Your task to perform on an android device: Share the file named "pink flower" to dbwscratch.test.id6@gmail.com.
Image 0: 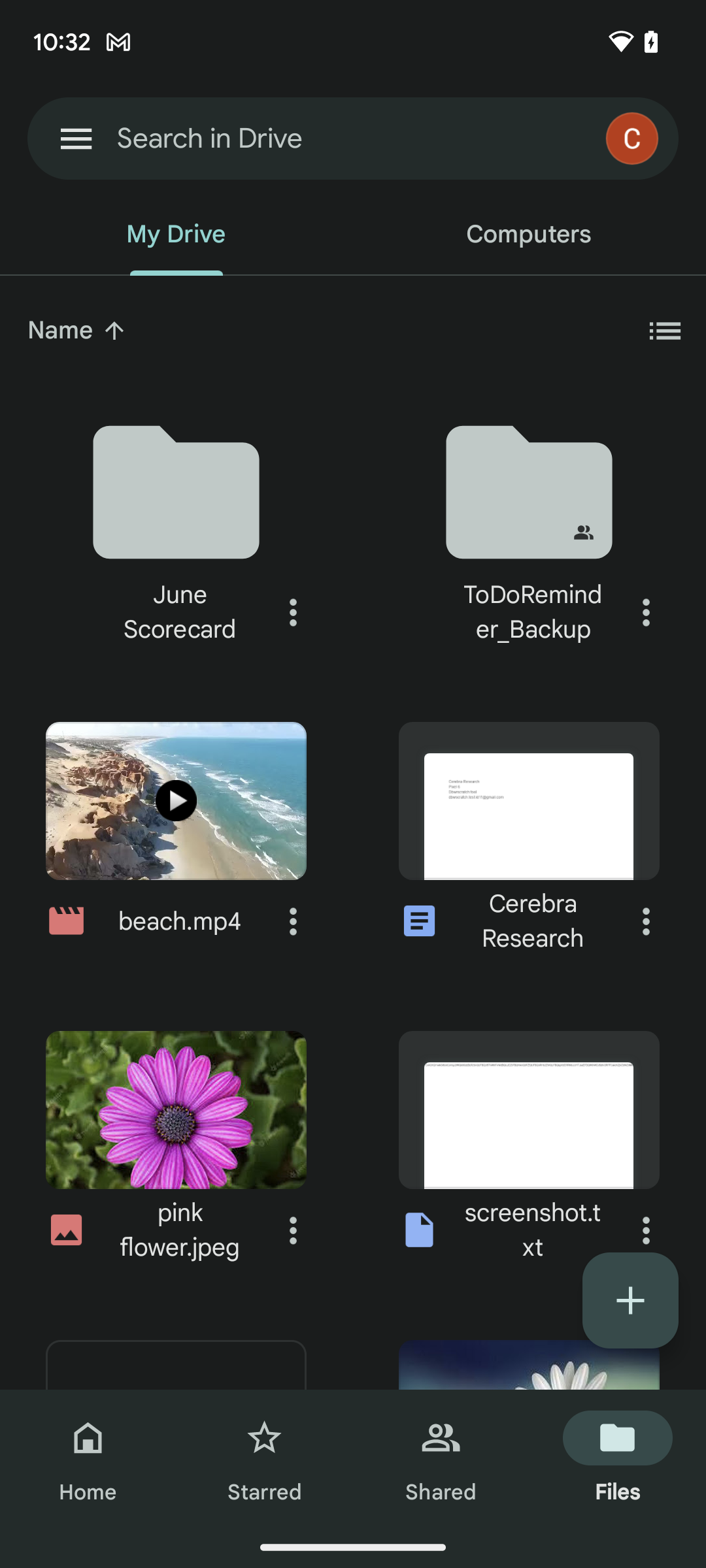
Click on the three dots next to the file name pink flower
Step 0: click (293, 1230)
Image 1: 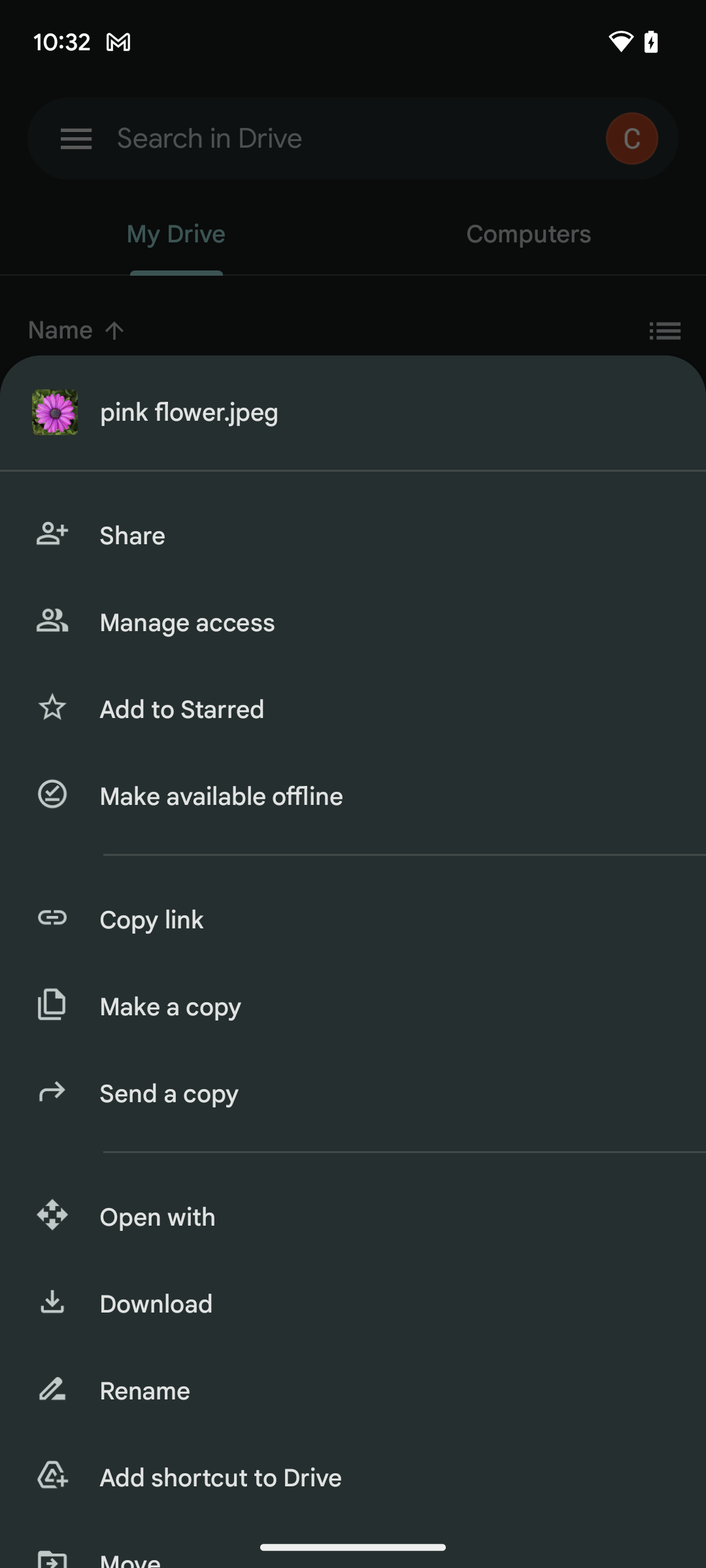
Click on the share option in the drawer.
Step 1: click (382, 536)
Image 2: 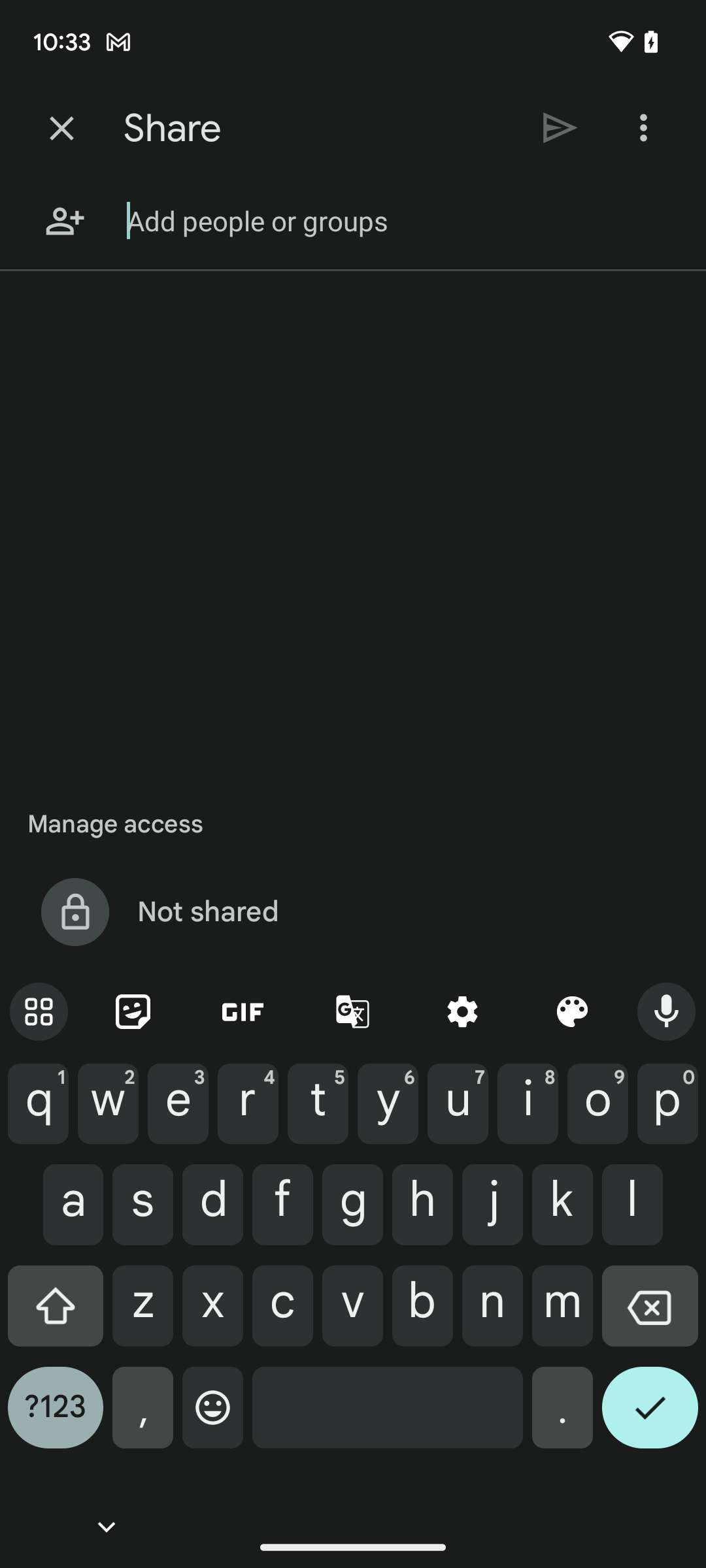
Enter the email id "dbwscratch.test.id6@gmail.com"
Step 2: type "dbwscratch.test.id6@gmail.com"
Image 3: 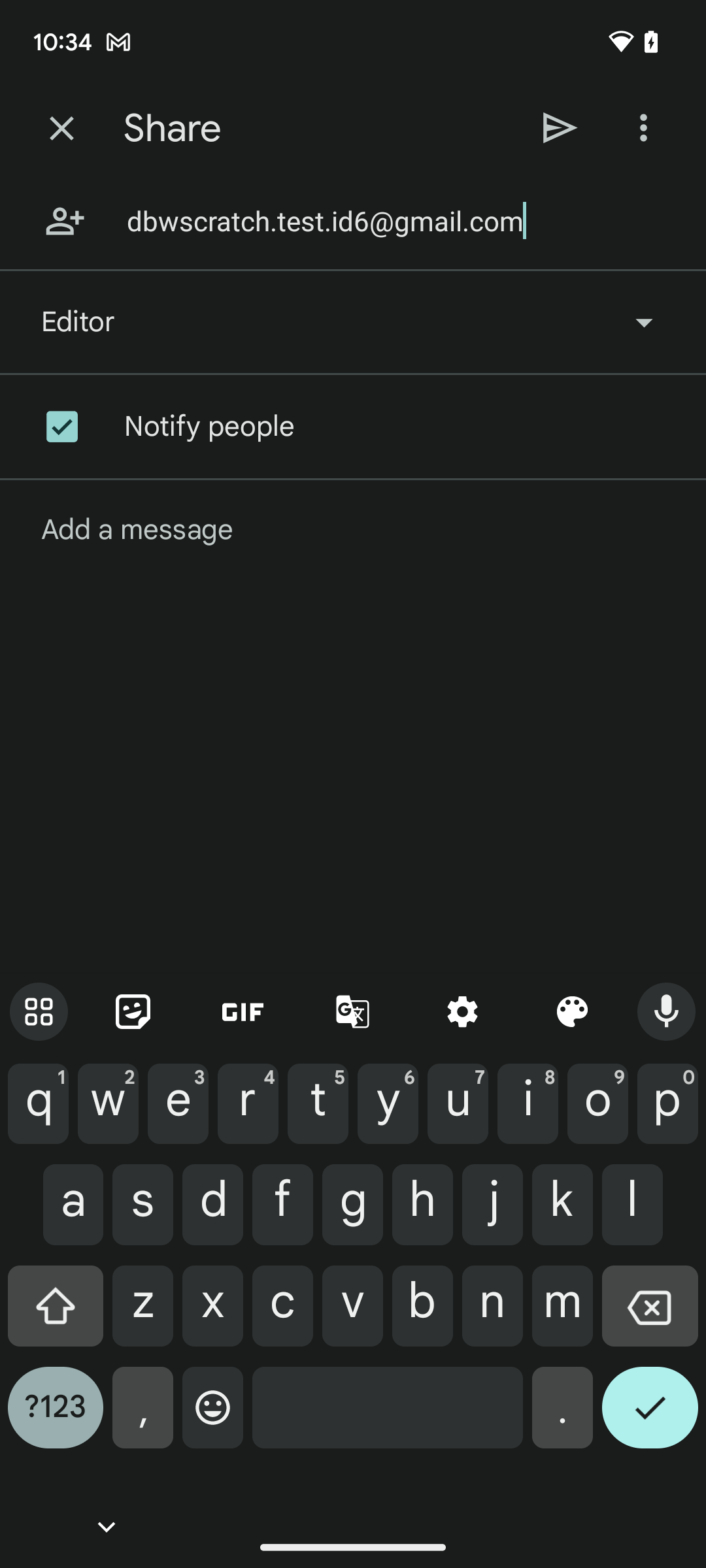
Click on the tick icon on the keyboard
Step 3: click (650, 1418)
Image 4: 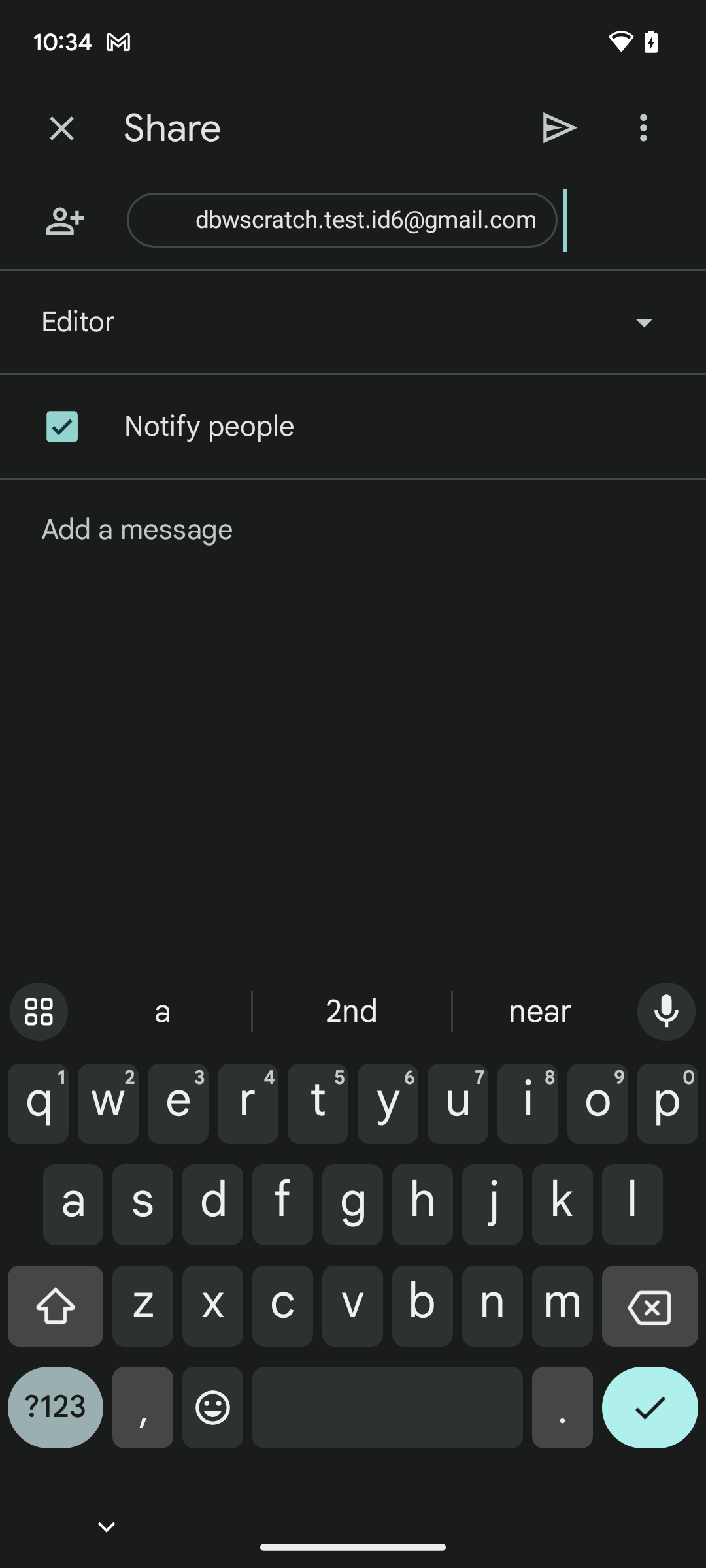
Click on the send icon at the top of the screen
Step 4: click (560, 128)
Image 5: 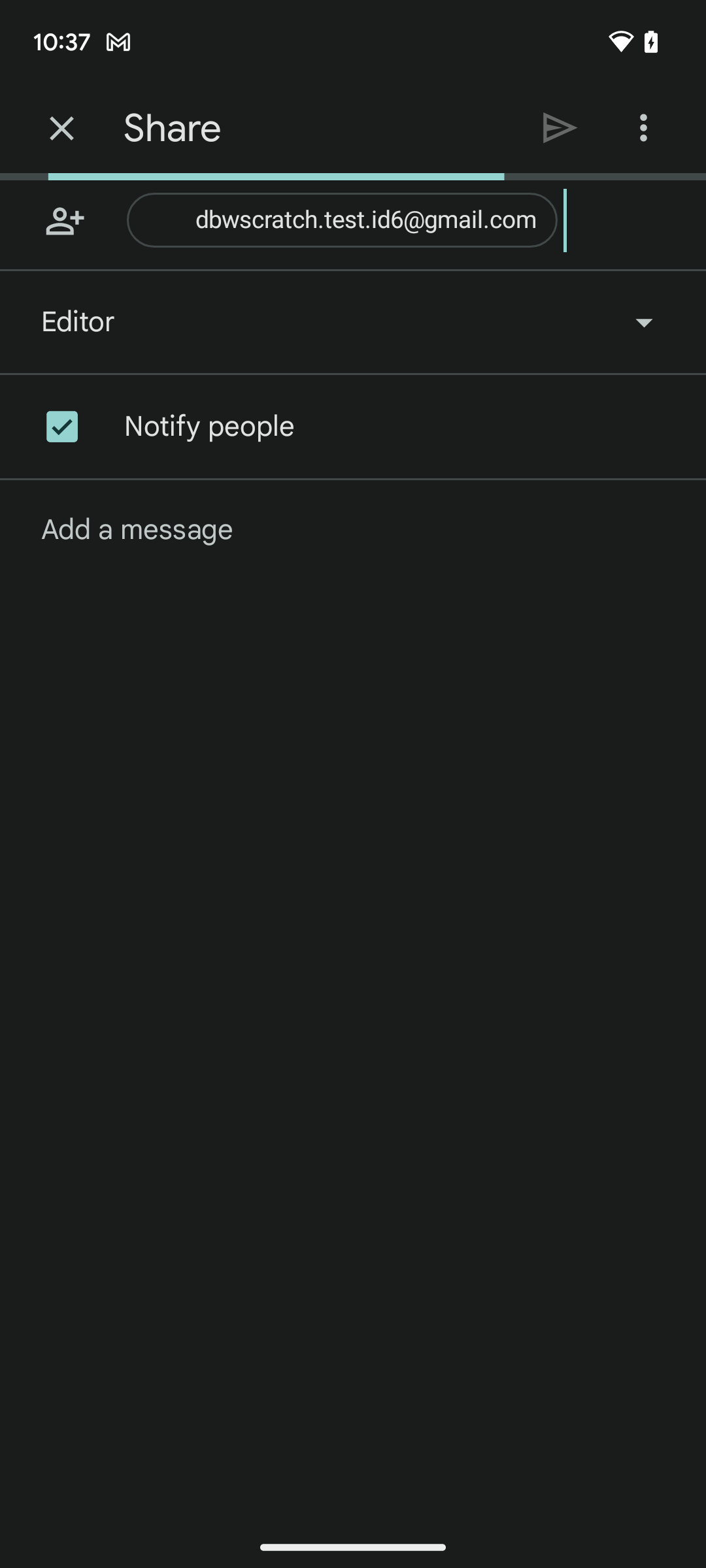
Click on the send icon at the top of the screen
Step 5: wait